Your task to perform on an android device: View the 1 set tubular deadbolt lock,single cylinder with 3 pcs brass key,apartment home,school dormitory door lock
Image 0: 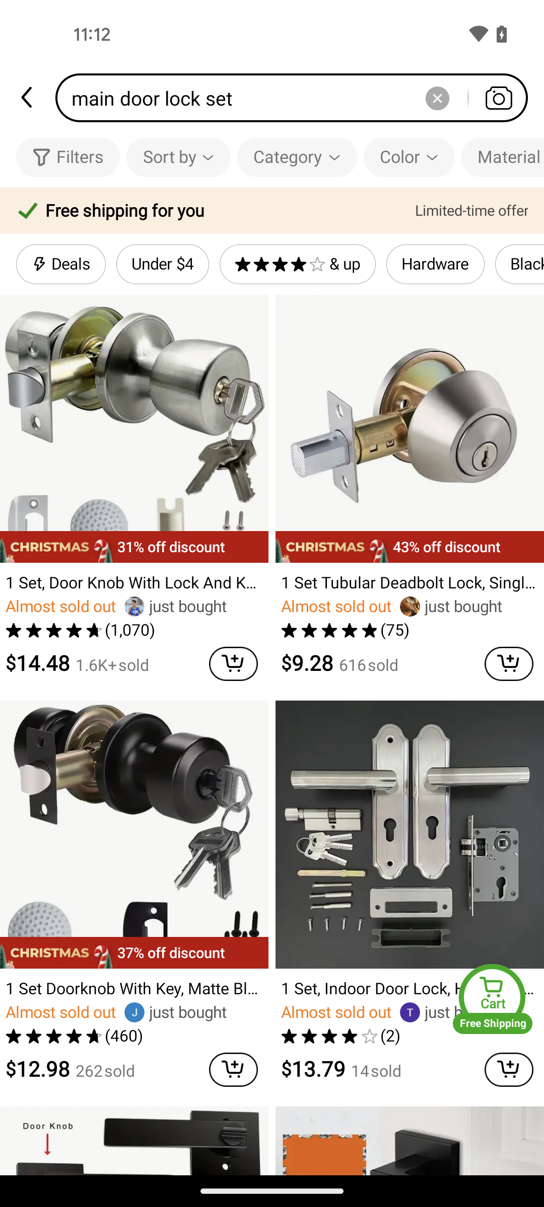
Tap on the 1 set tubular deadbolt lock,single cylinder with 3 pcs brass key,apartment home,school dormitory door lock
Step 0: click (410, 492)